Your task to perform on an android device: I have to share a report of 1964 finance . search for Year 1964 finance file in the google drive
Image 0: 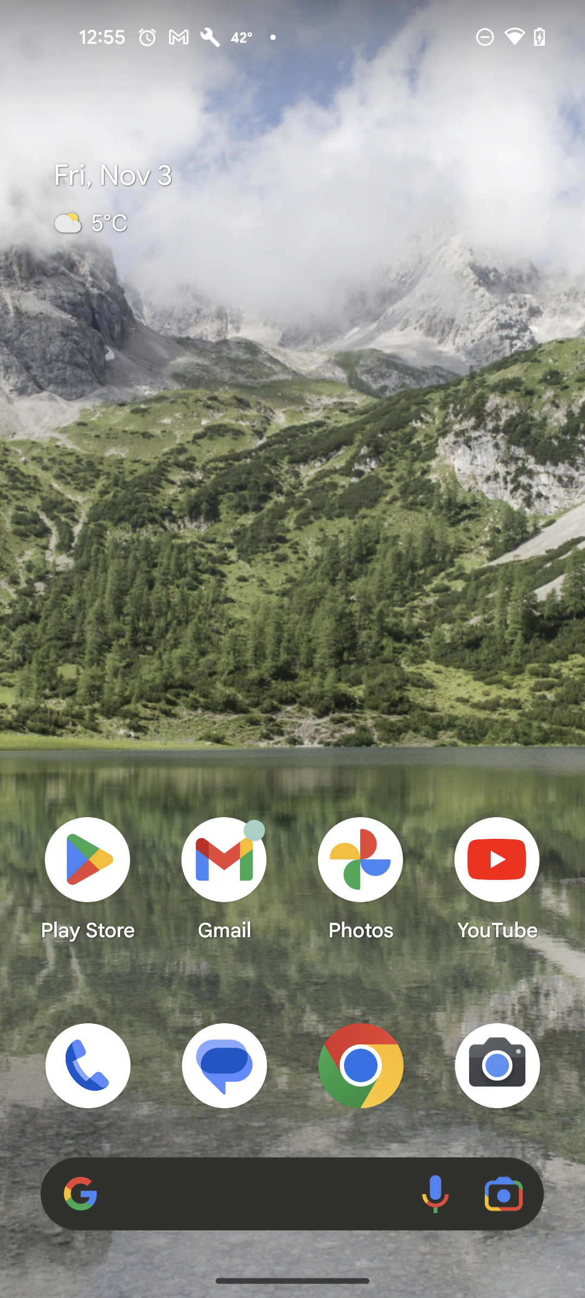
Open the google drive app
Step 0: open app "Drive"
Image 1: 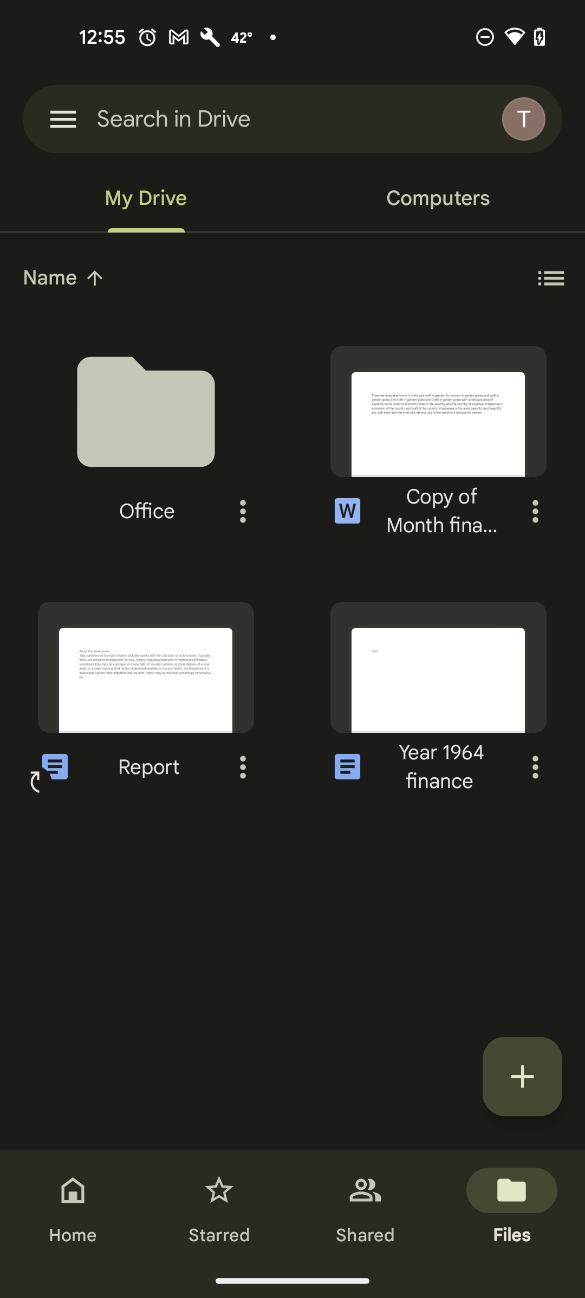
Click on the search bar at the top of the screen
Step 1: click (292, 118)
Image 2: 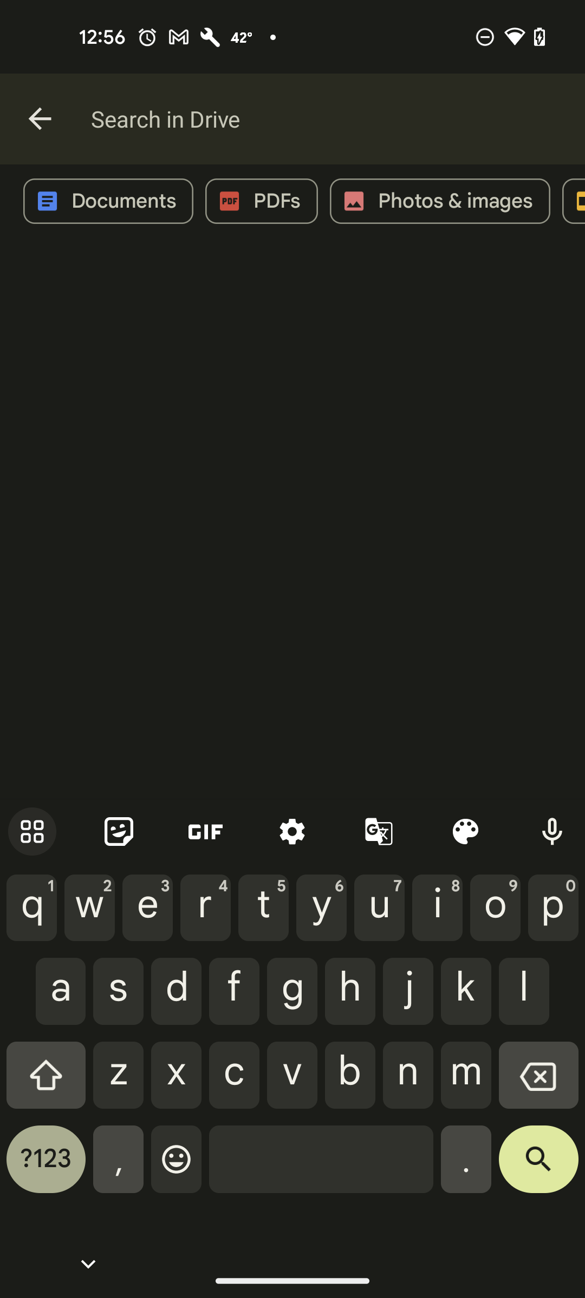
Type Year 1964 finance
Step 2: type "Year 1964 finance"
Image 3: 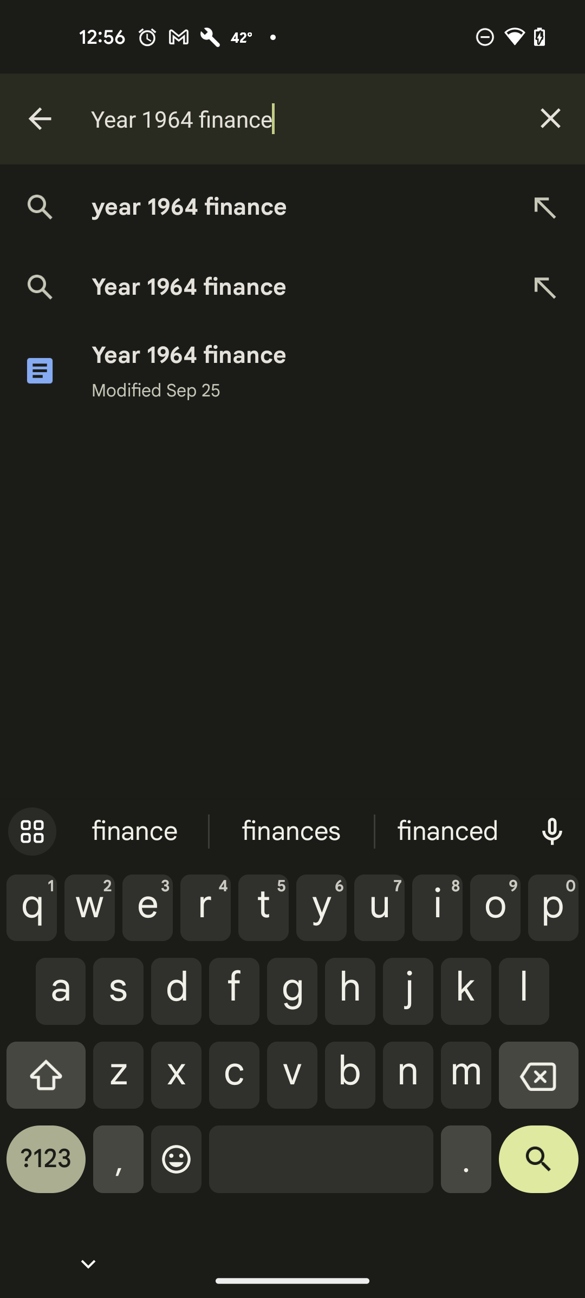
Click on the First search result
Step 3: click (290, 207)